Your task to perform on an android device: Write a review of "Awesome Cake" for Paleo flourless chocolate cake on the Side Chef app to inspire and motivate others to try and enjoy it.
Image 0: 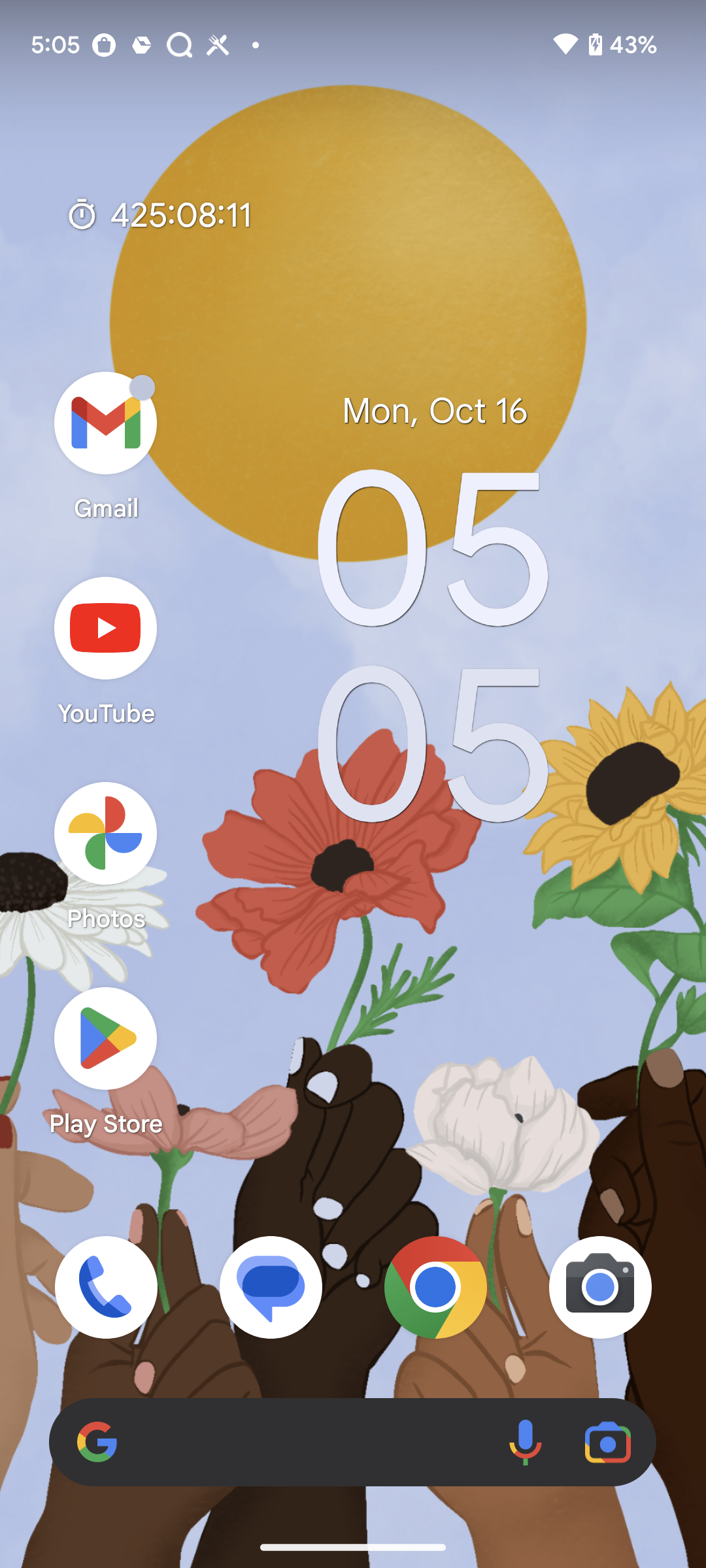
Open SideChef App
Step 0: open app "SideChef"
Image 1: 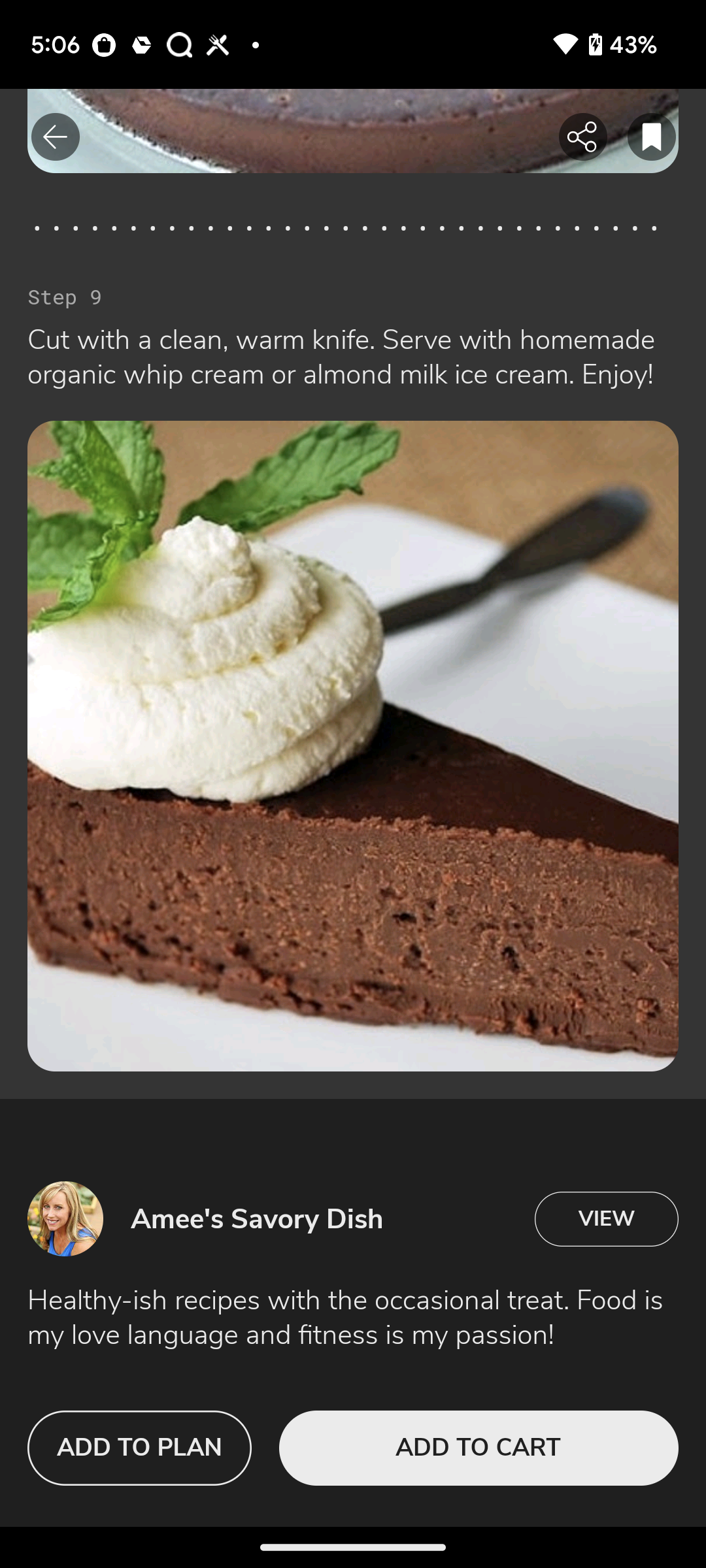
Swipe up 
Step 1: scroll down
Image 2: 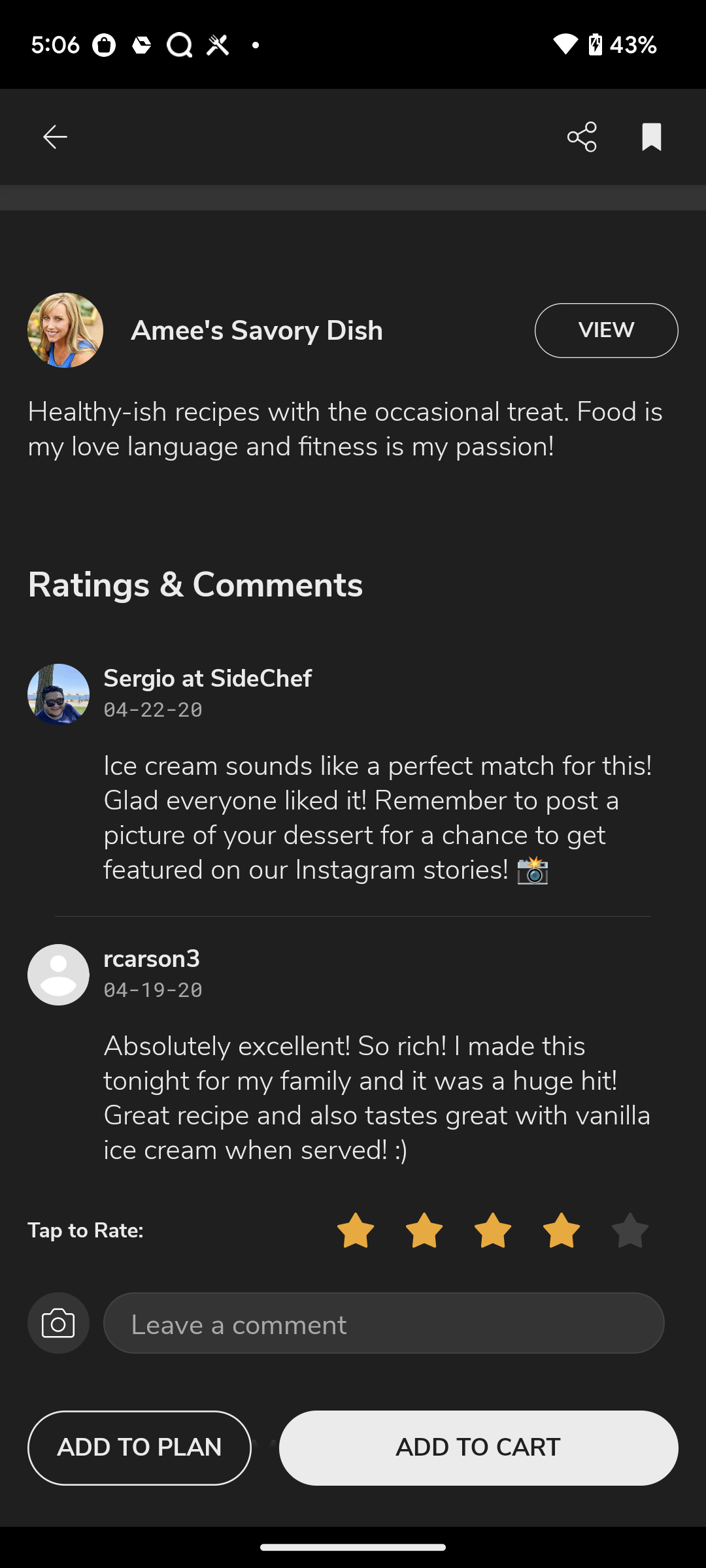
Click on Leave a comment box
Step 2: click (384, 1323)
Image 3: 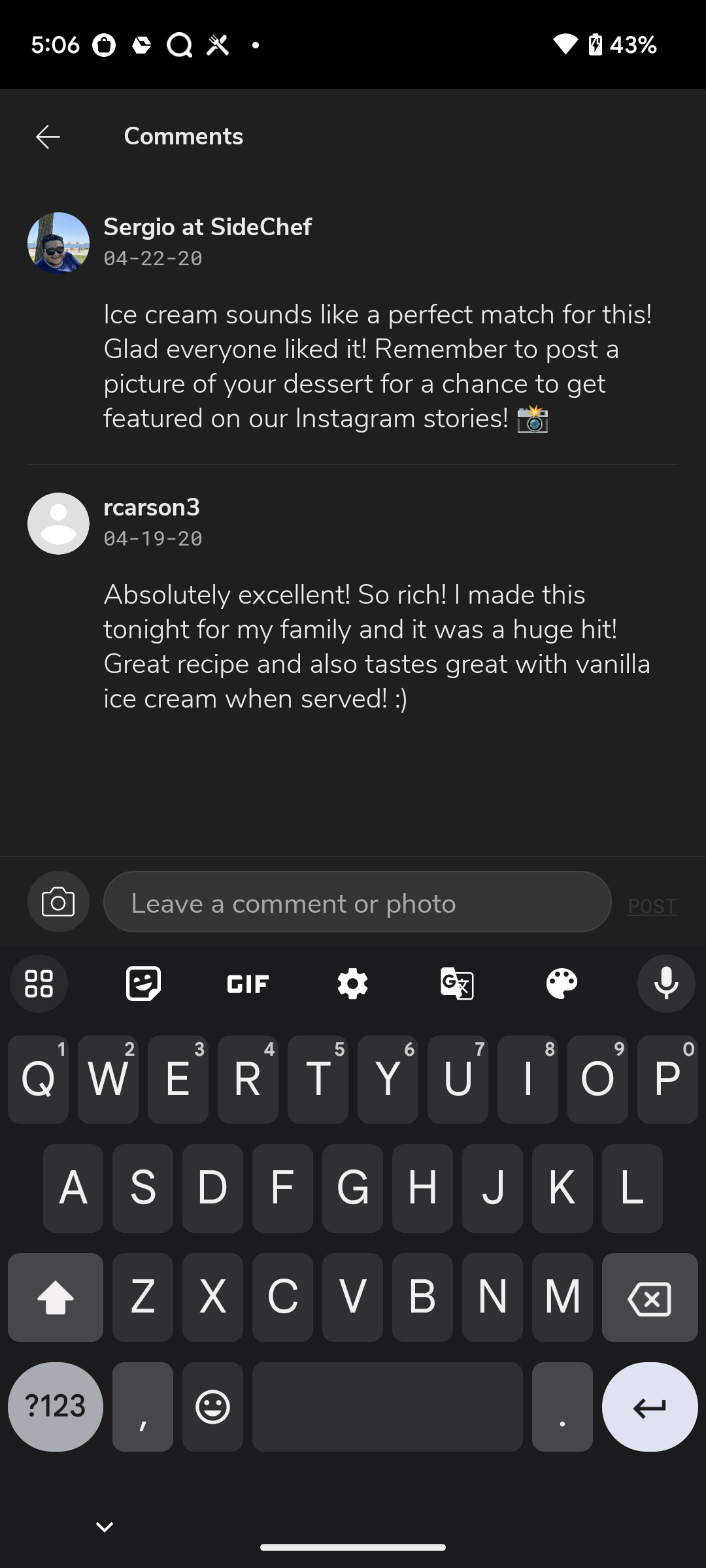
write the review Awesome Cake
Step 3: type "Awesome Cake"
Image 4: 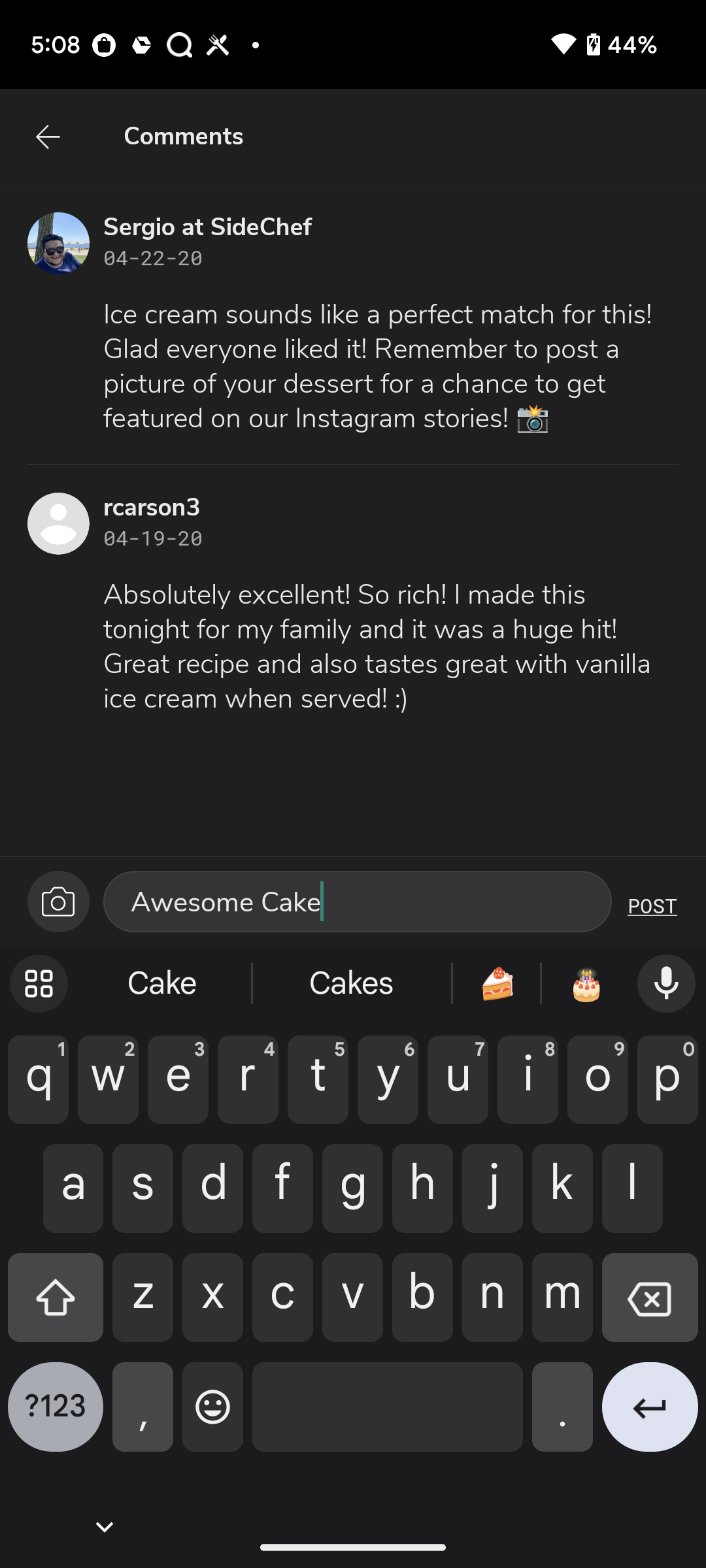
Click on Post option
Step 4: click (648, 922)